Your task to perform on an android device: In the myTuner Radio app, search for podcasts and listen to topics about Dateline.
Image 0: 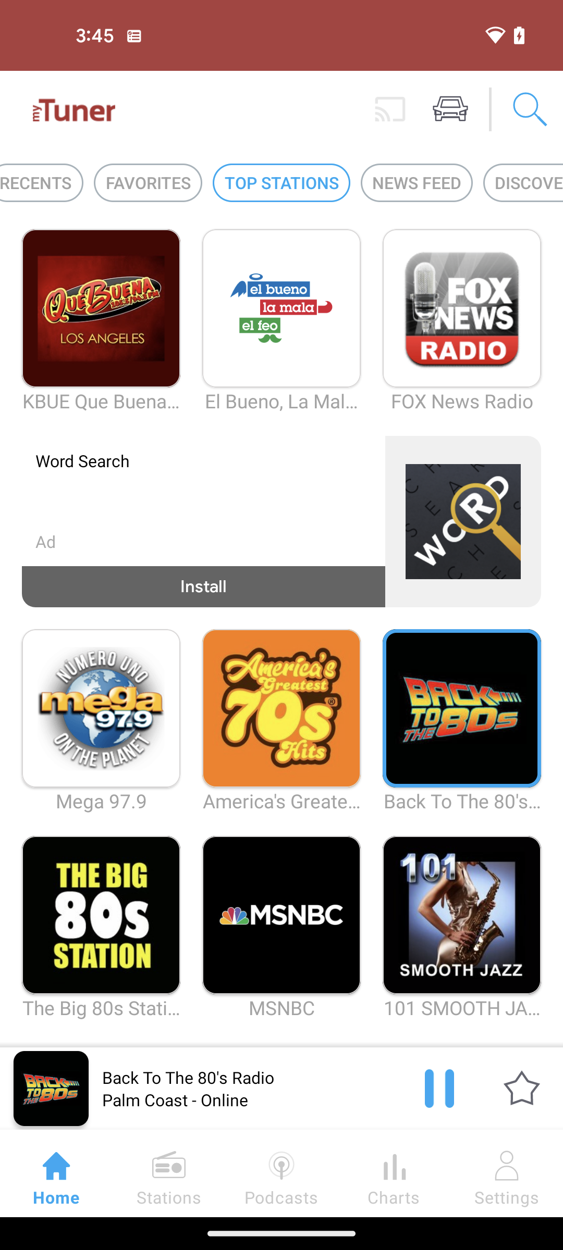
Tap on the podcasts option at the bottom of the screen
Step 0: click (281, 1173)
Image 1: 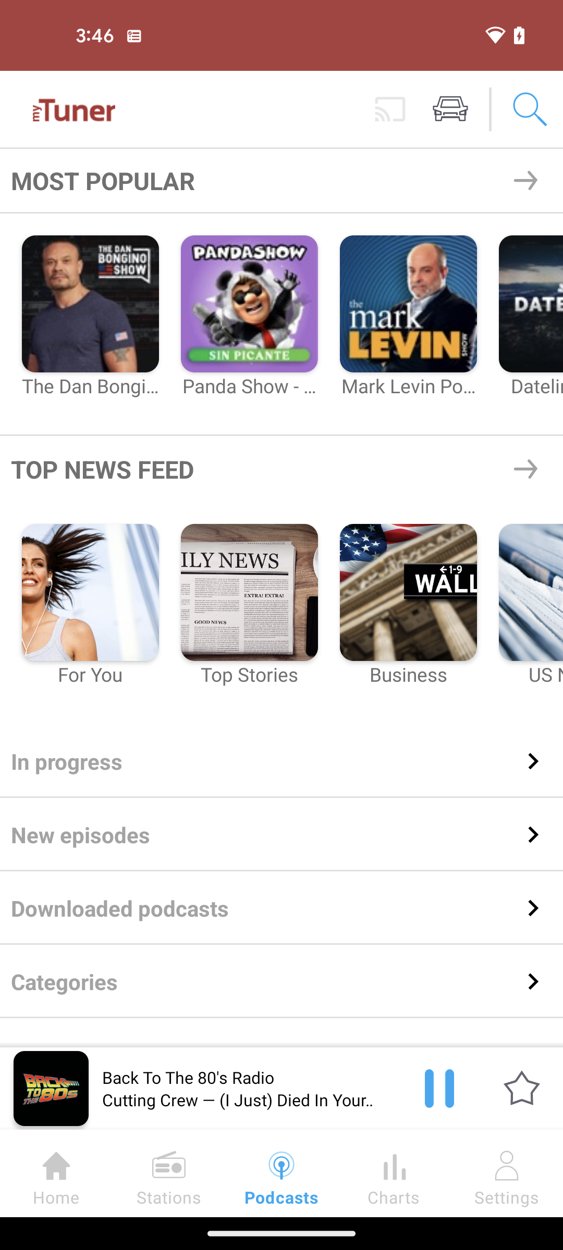
Swipe left to view the dateline podcast
Step 1: scroll right
Image 2: 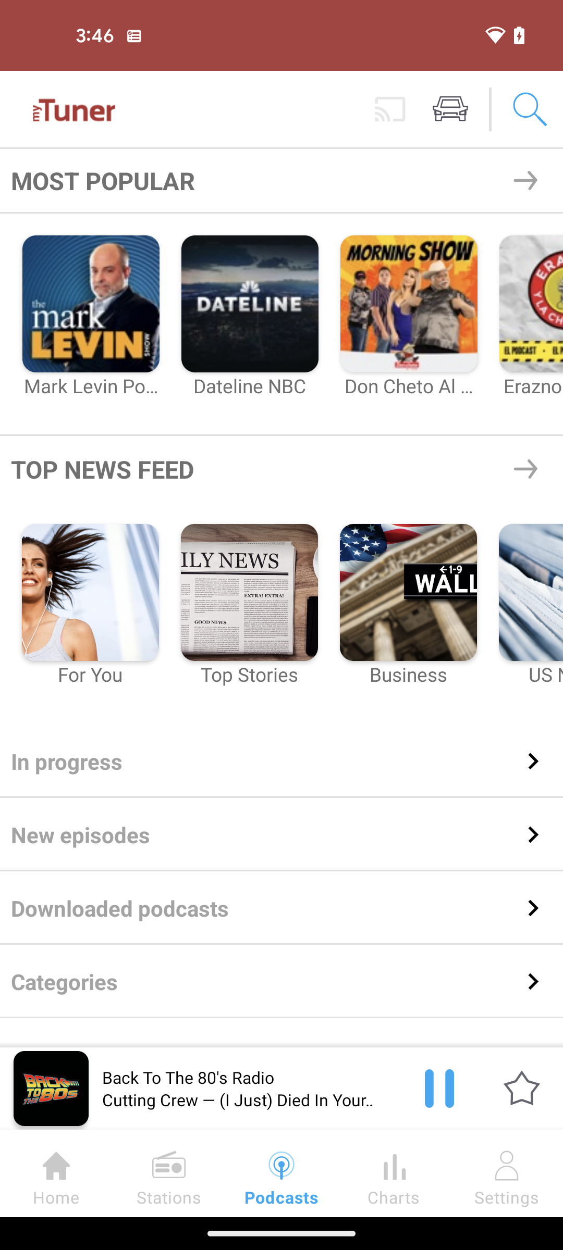
Tap on the Dateline podcast
Step 2: click (250, 304)
Image 3: 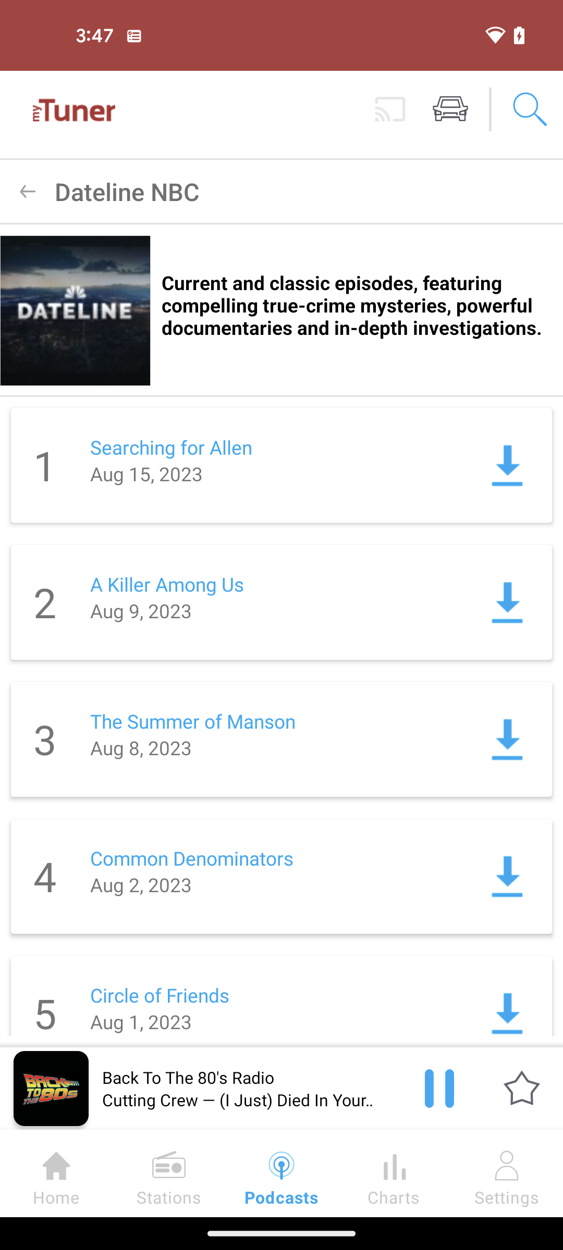
Tap on searching for alien podcast
Step 3: click (273, 447)
Image 4: 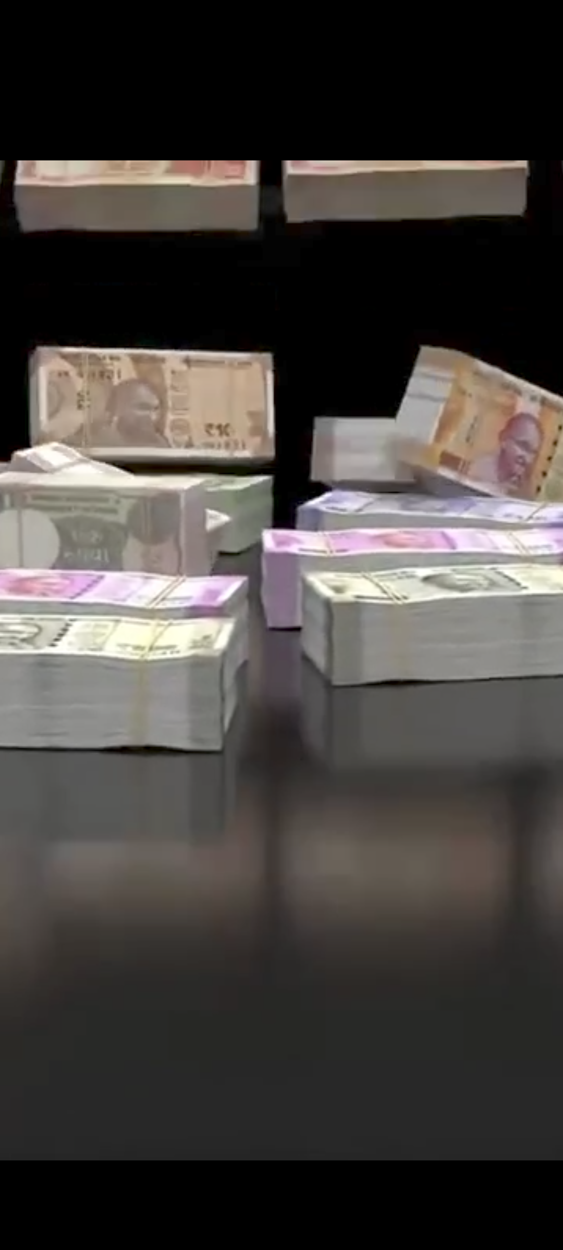
Tap on searching for alien podcast
Step 4: wait